Your task to perform on an android device: Open the side chef app and pin the recipe for Rustic Fruit tart 
Image 0: 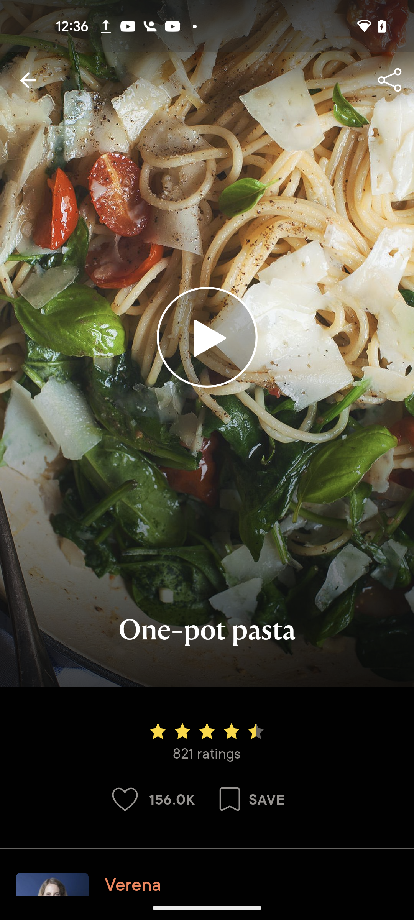
open sidechef app
Step 0: open app "SideChef"
Image 1: 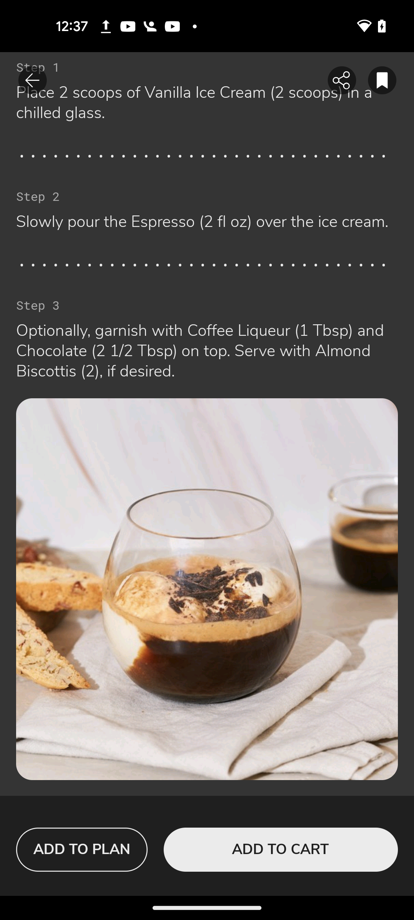
Go back to previous page 
Step 1: press back button
Image 2: 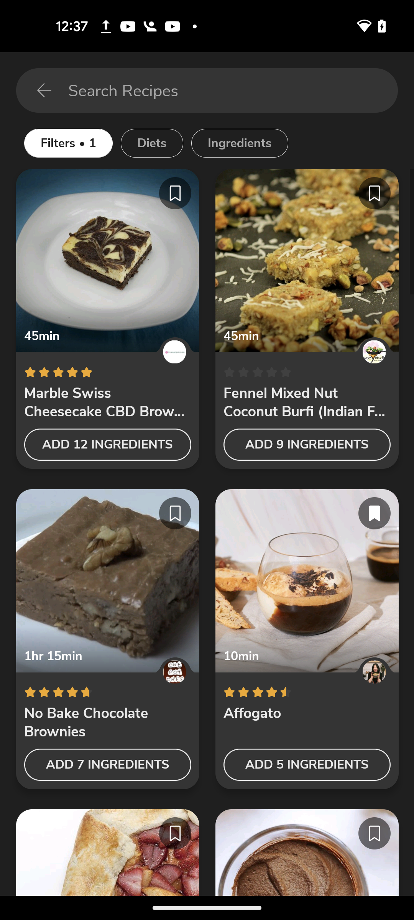
Swipe up
Step 2: scroll down
Image 3: 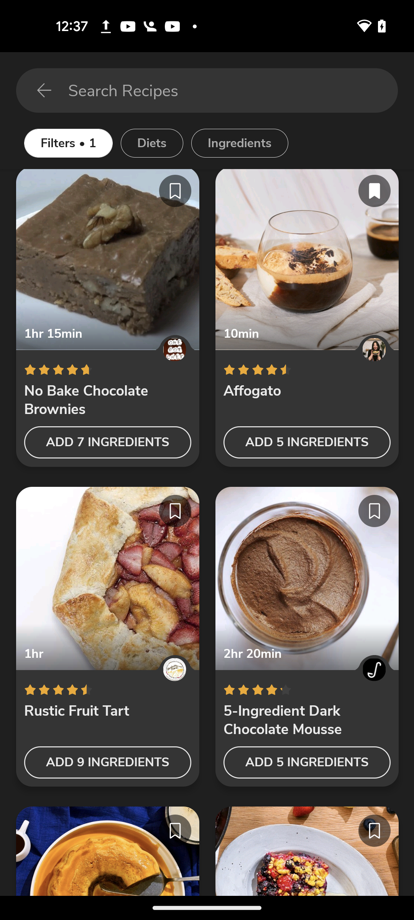
Click on the Rustic Fruit trat
Step 3: click (108, 578)
Image 4: 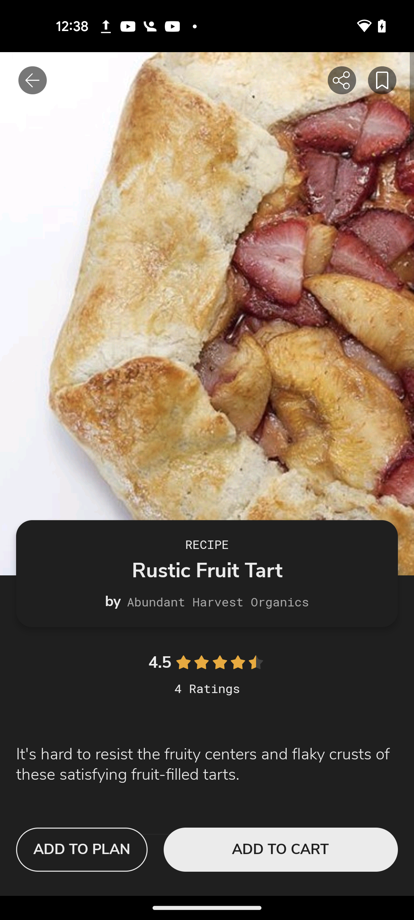
Click on the save icon at the top right  corner of the screen 
Step 4: click (381, 81)
Image 5: 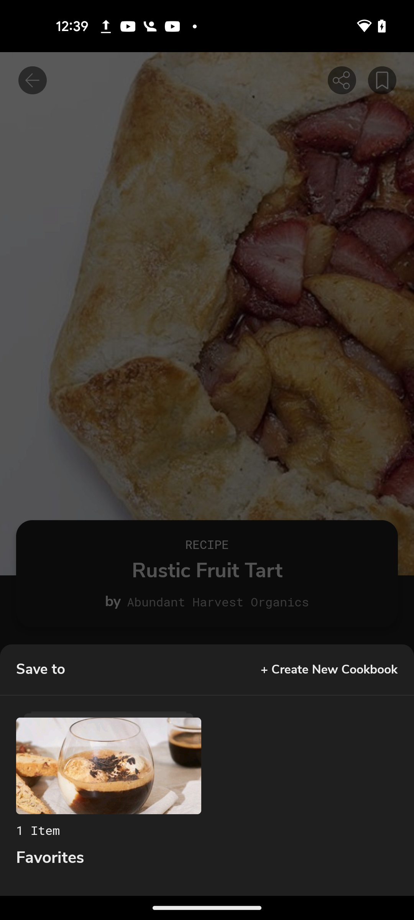
Click on the Favorites option
Step 5: click (207, 765)